Your task to perform on an android device: I'd want to send the exercise video to my friend Cole through Gmail at coledbwpersonatest@gmail.com because I'd like to ask him to join me for a workout.
Image 0: 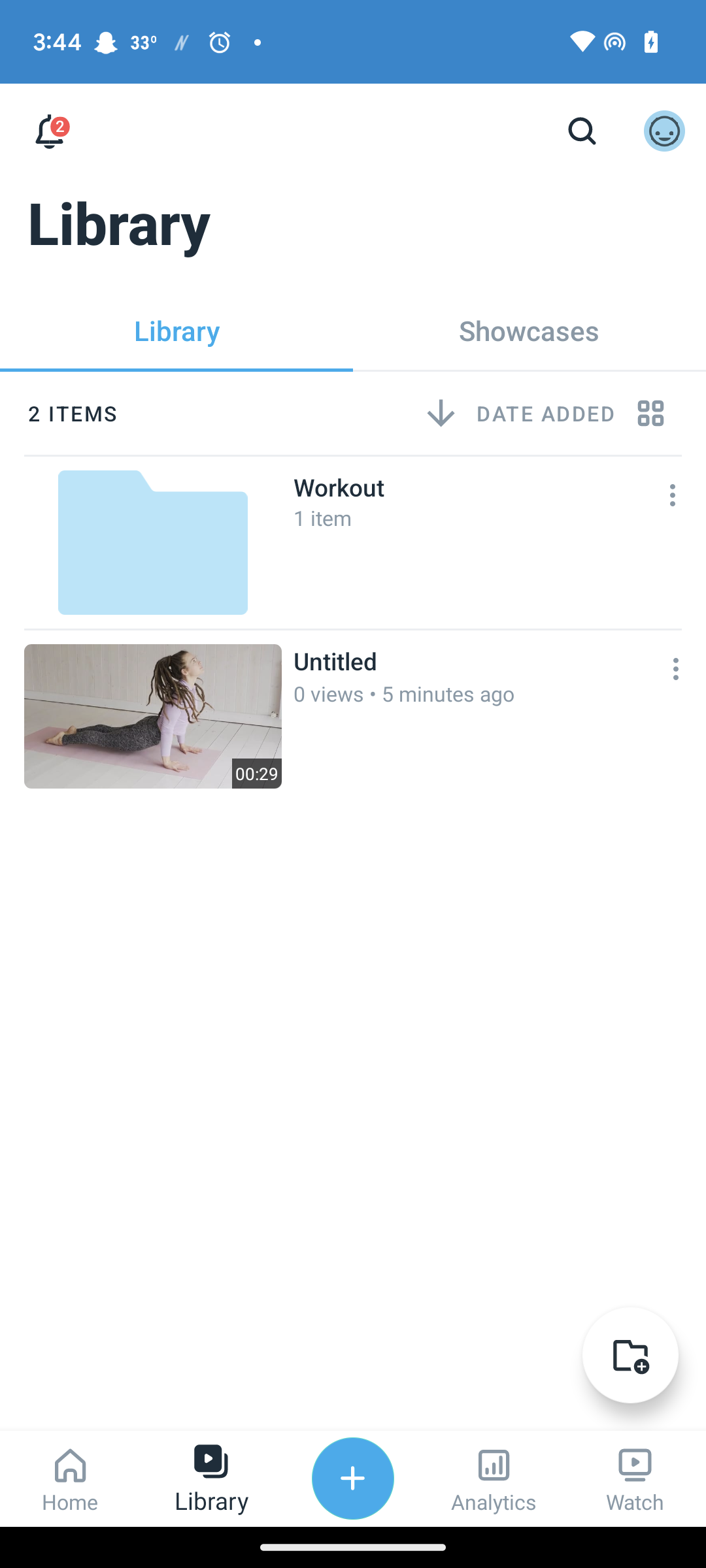
Click on the search icon at the top of the screen
Step 0: click (582, 131)
Image 1: 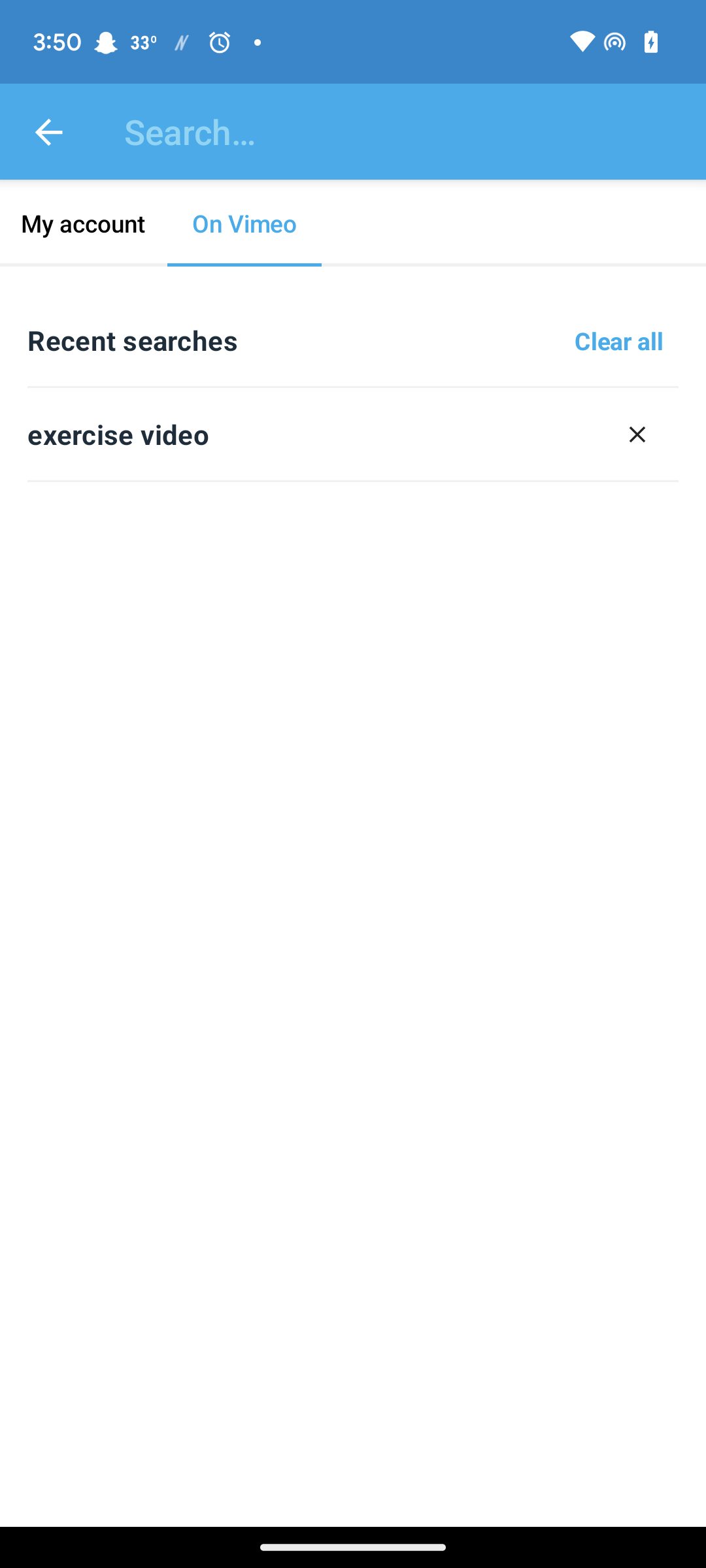
click on the exercise video
Step 1: click (353, 435)
Image 2: 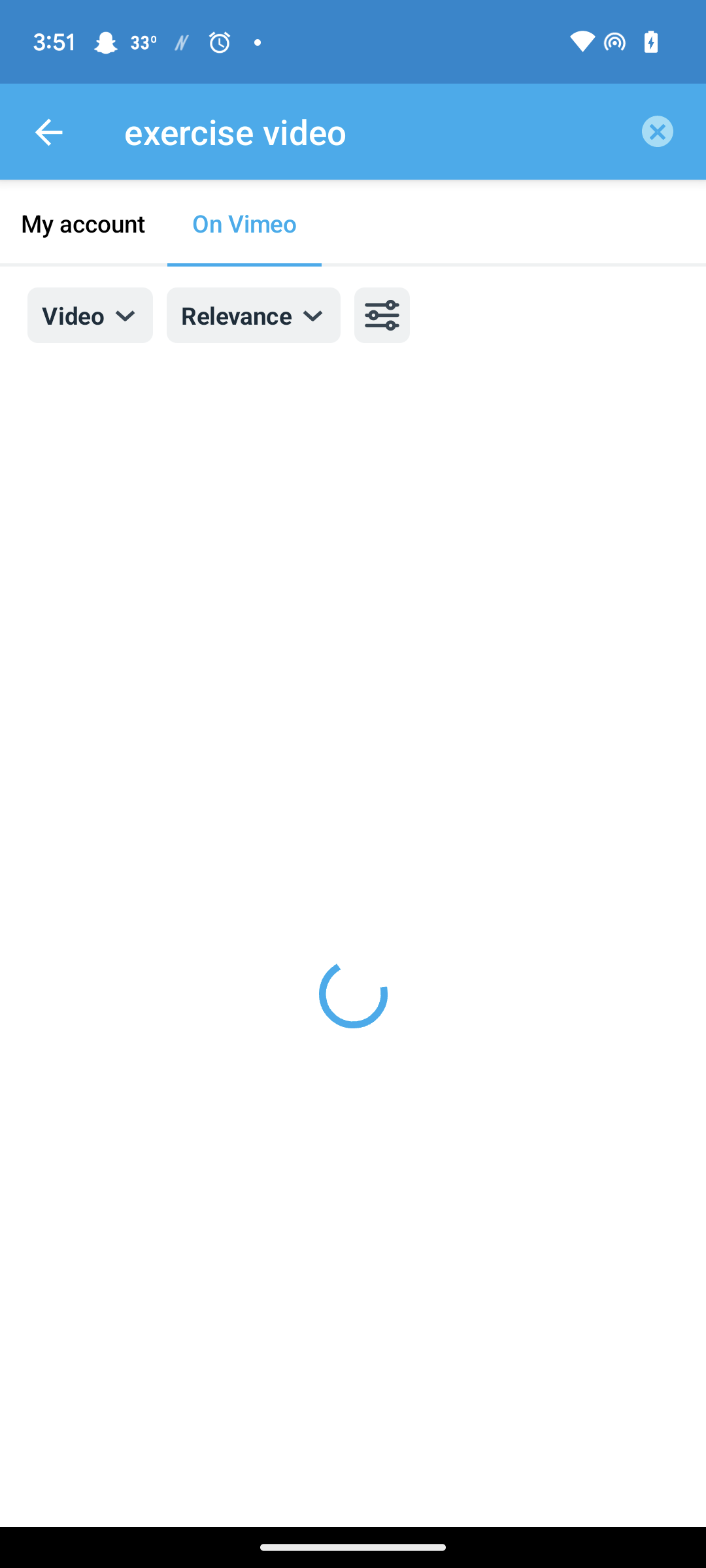
click on the exercise video
Step 2: wait
Image 3: 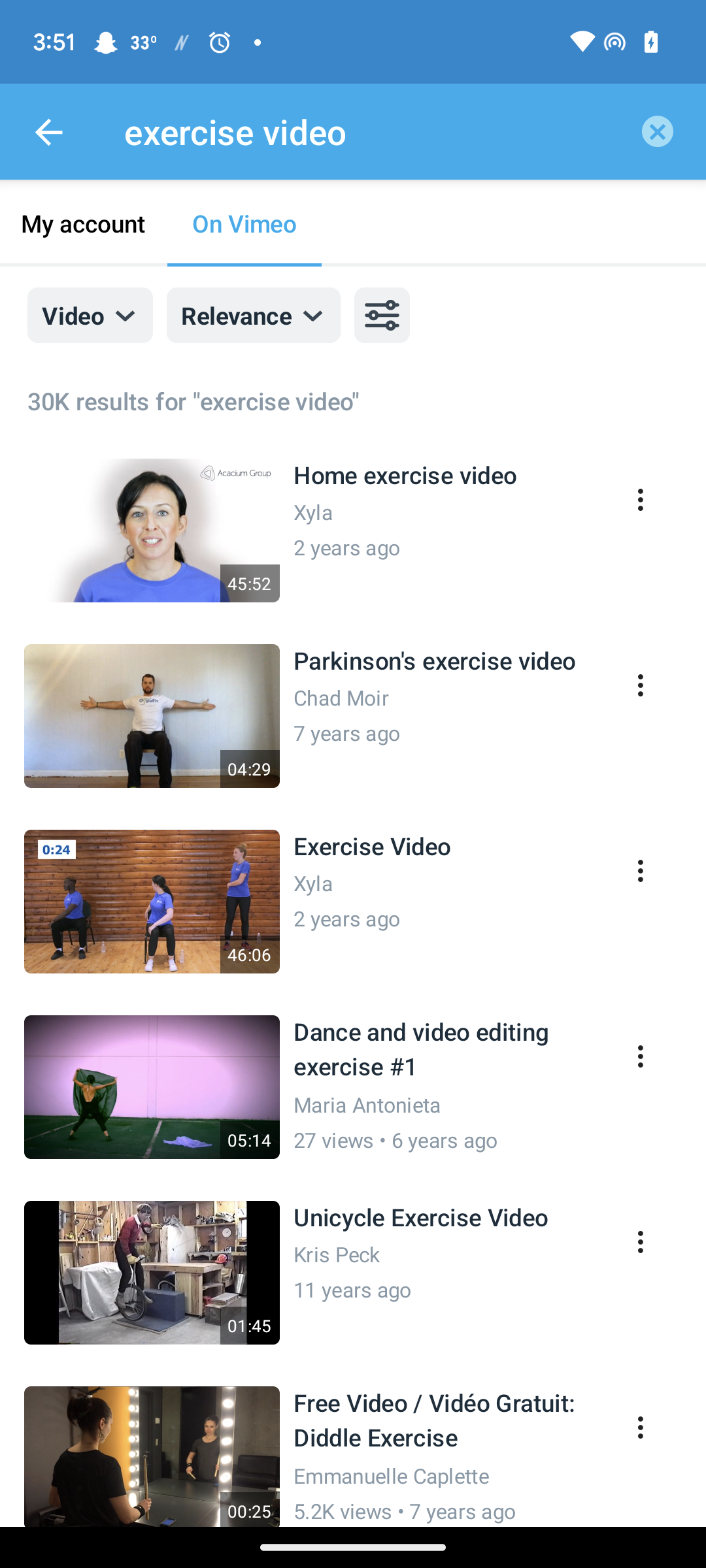
Open the first video
Step 3: click (353, 531)
Image 4: 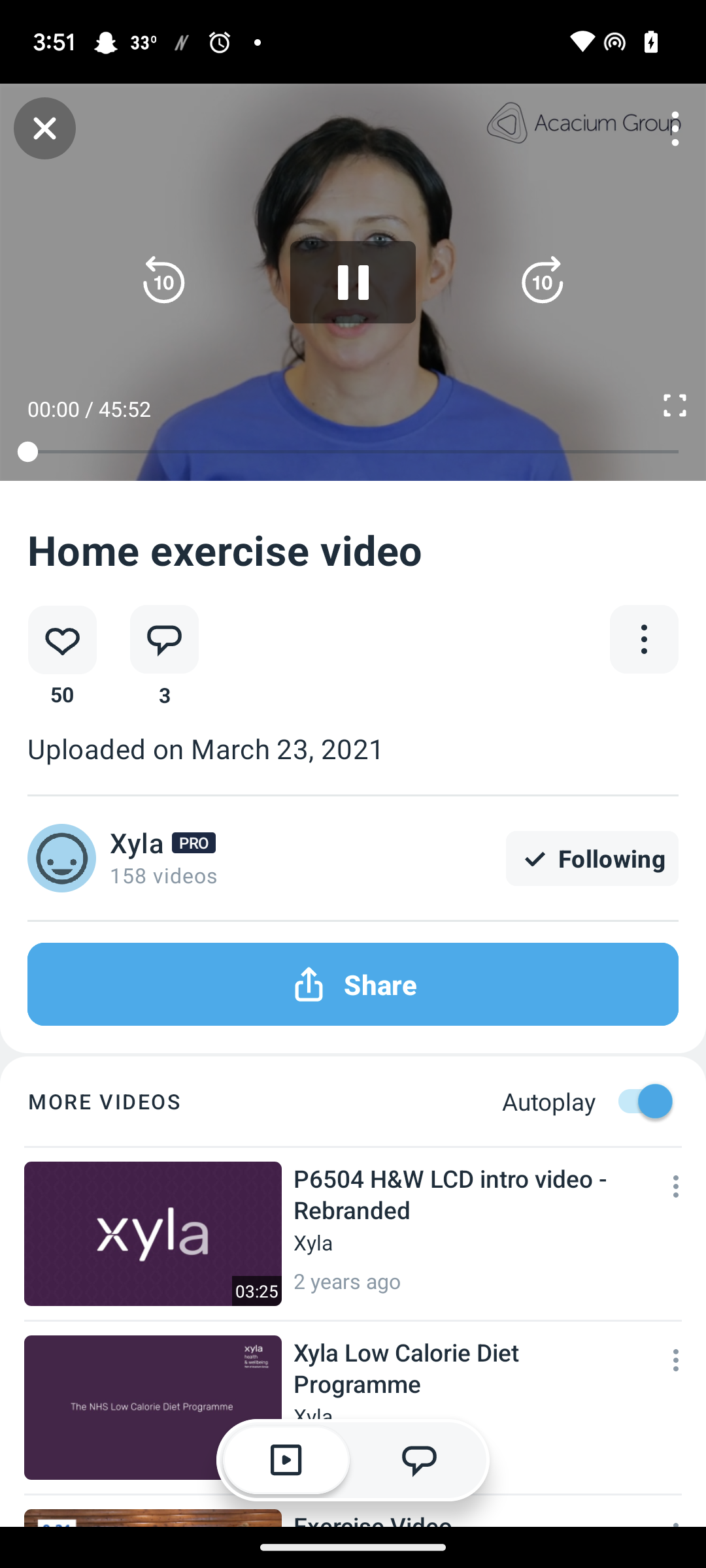
Click on the three dots icon at the right middle of the screen
Step 4: click (644, 639)
Image 5: 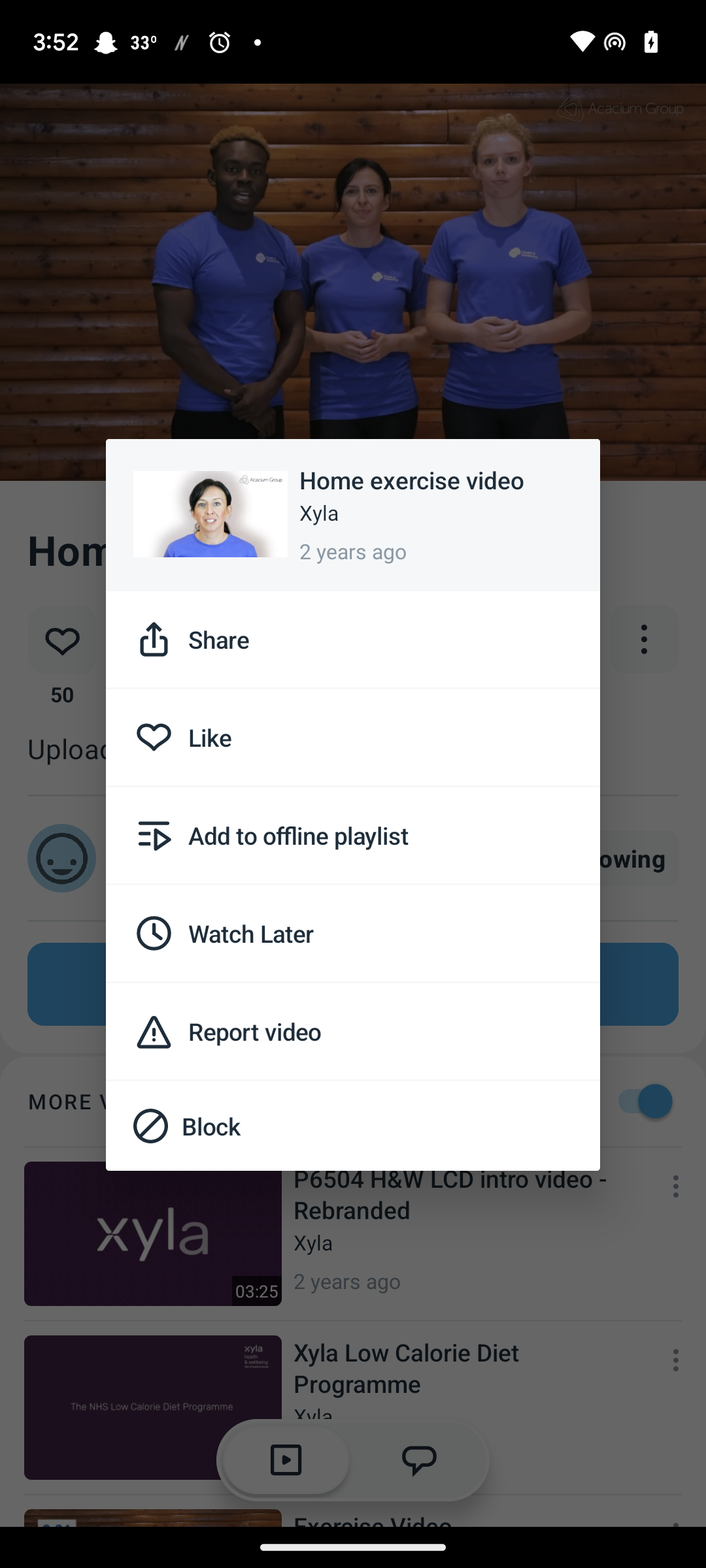
Click on the share option
Step 5: click (353, 639)
Image 7: 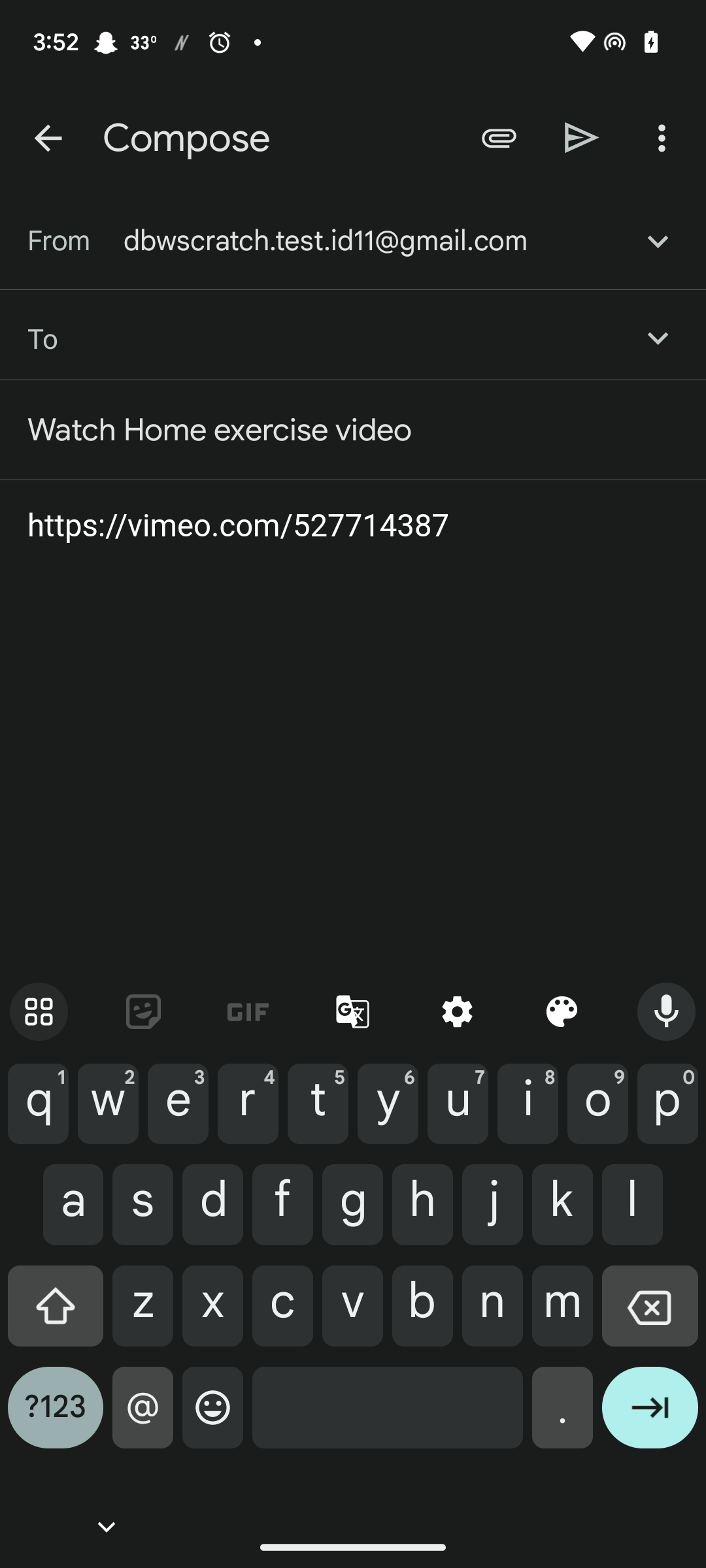
Enter the email id as coledbwpersonatest@gmail.com
Step 7: type "coledbwpersonatest@gmail.com"
Image 8: 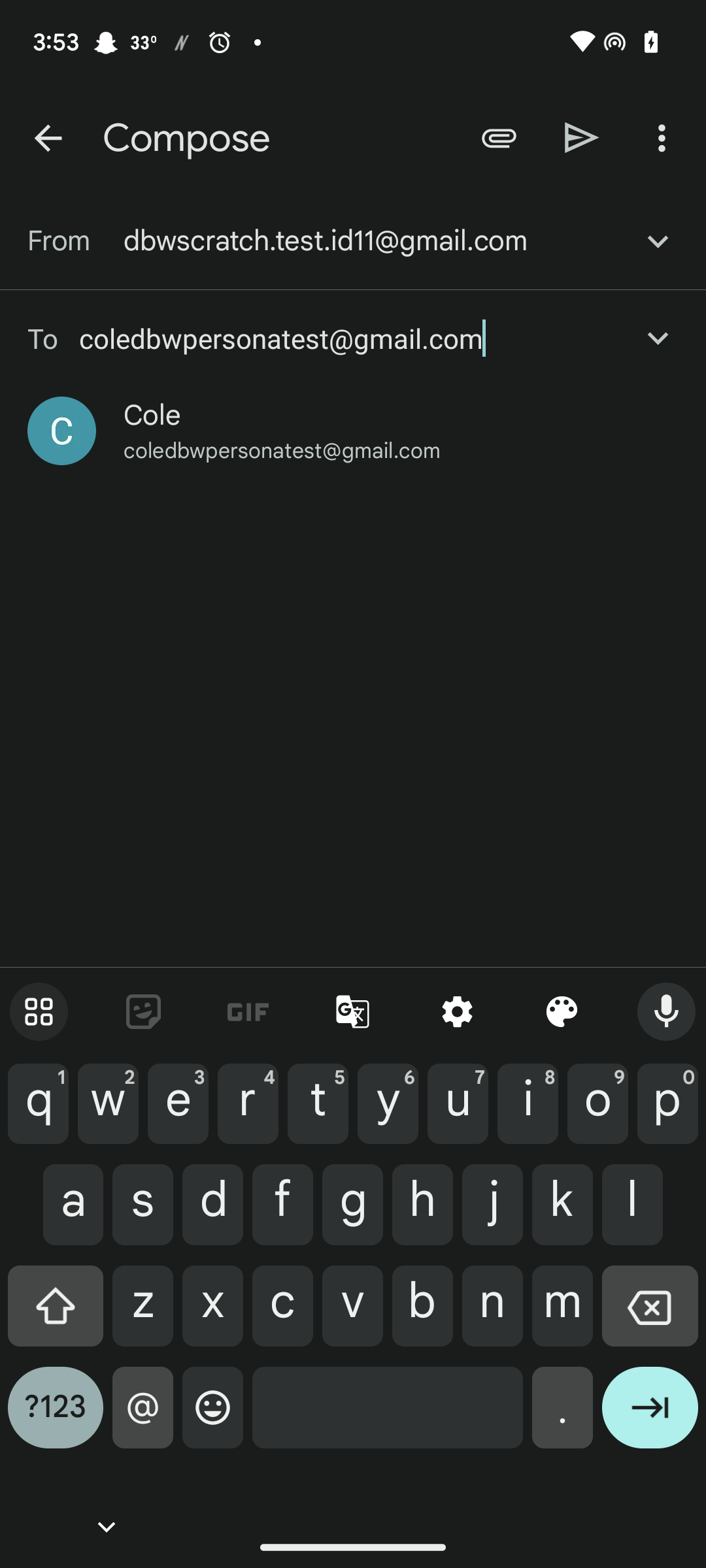
Click on the send icon
Step 8: click (582, 138)